Your task to perform on an android device: Open TrailLink app and search for trails near 98101 and sort by distance and Set the Trail Length up to 15 miles
Image 0: 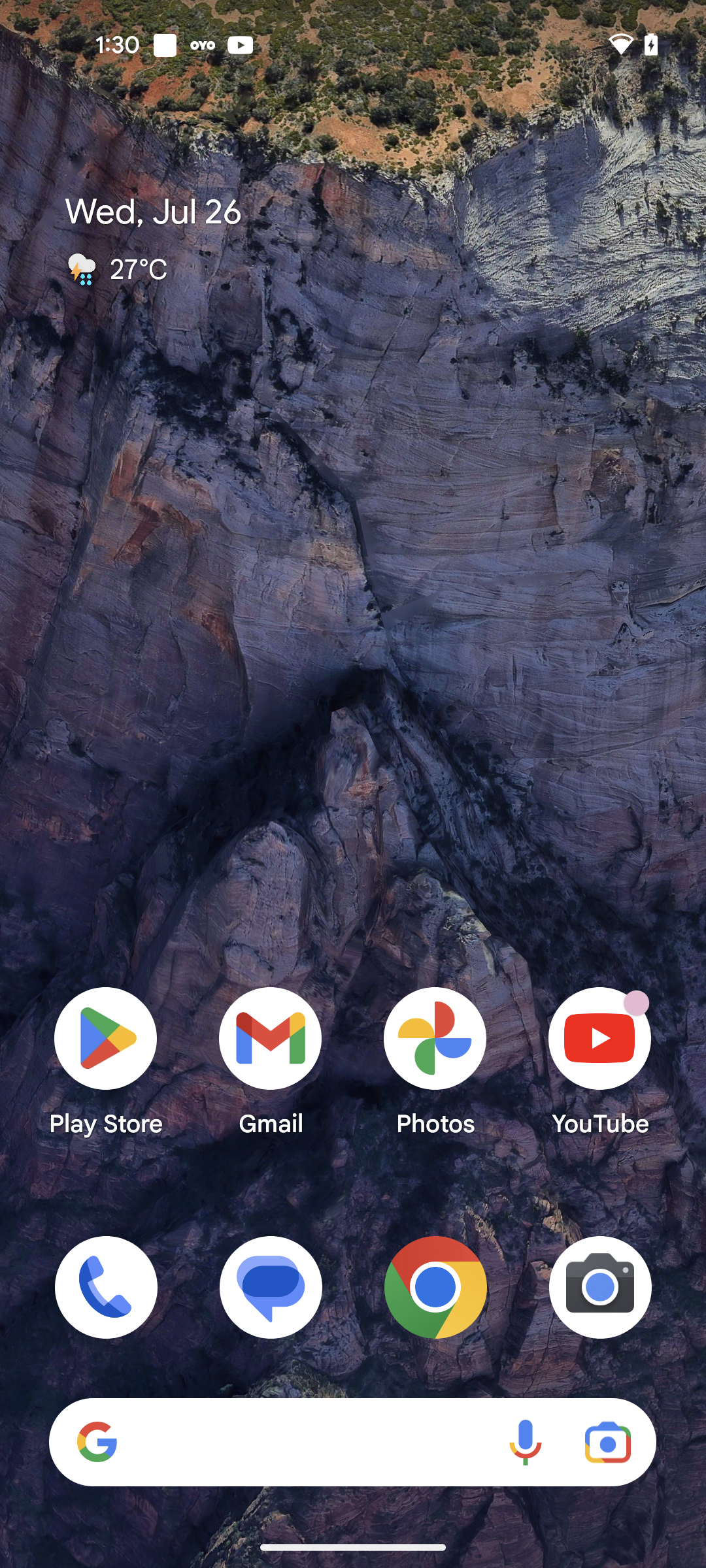
Open TrailLink app
Step 0: open app "TrailLink"
Image 1: 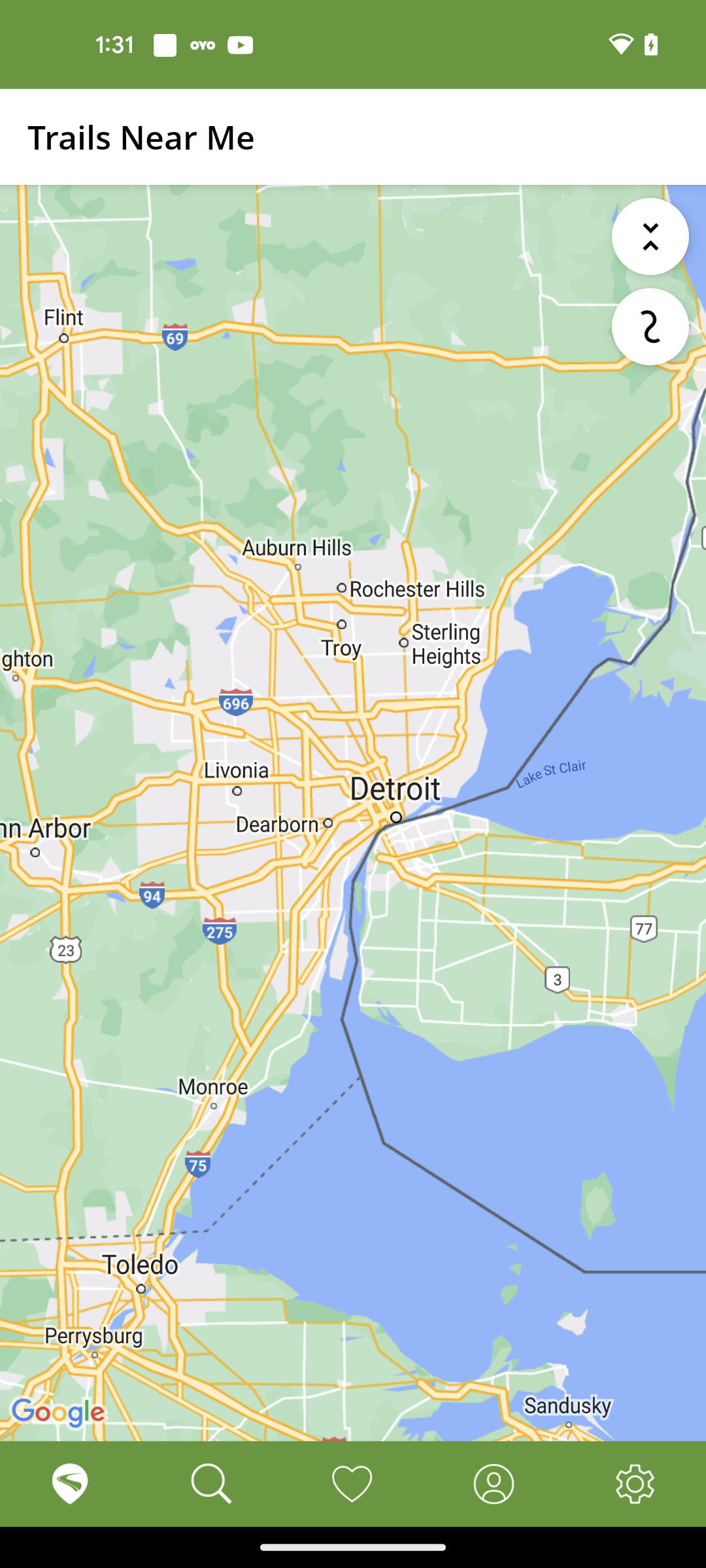
Go to the Search tab at the bottom of the screen
Step 1: click (206, 1486)
Image 2: 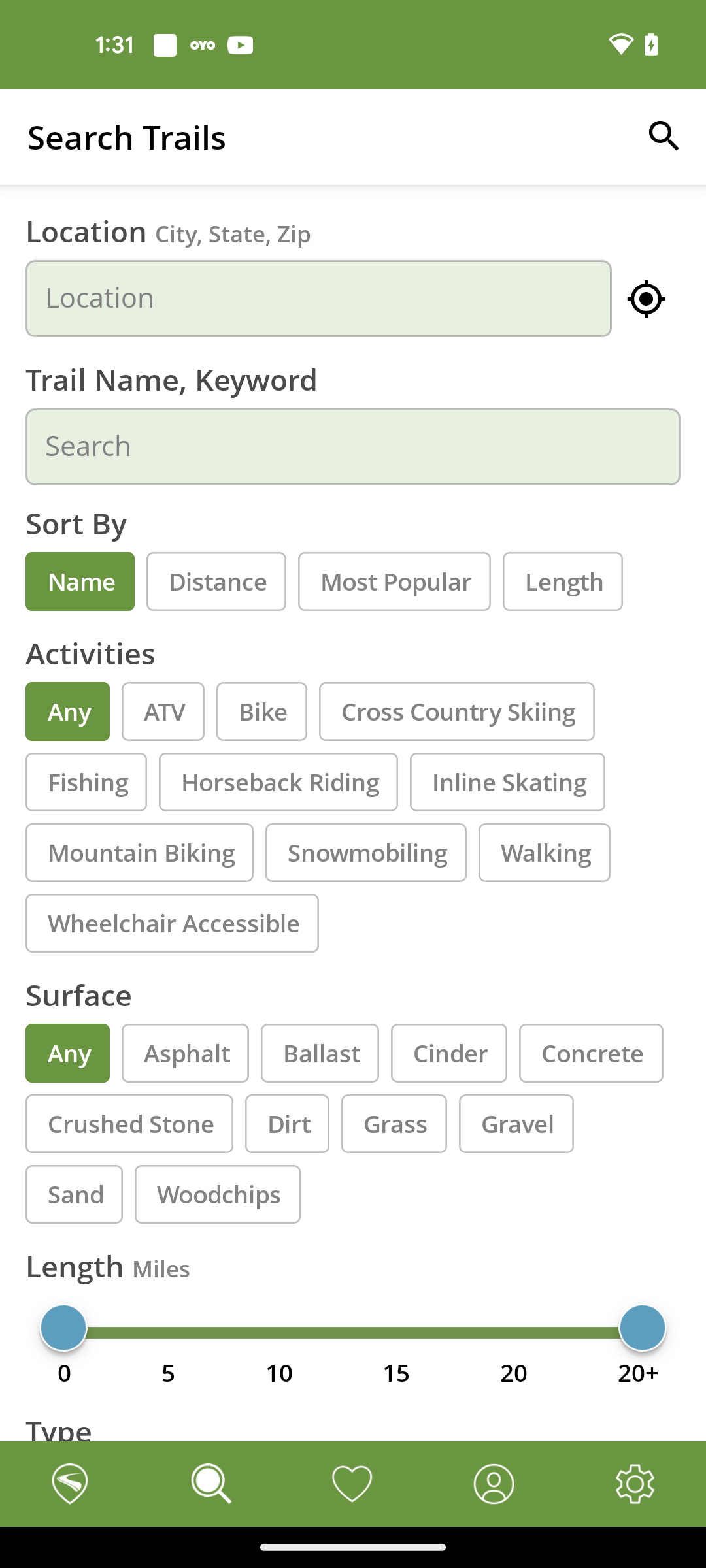
Click on the Location Search bar
Step 2: click (318, 299)
Image 3: 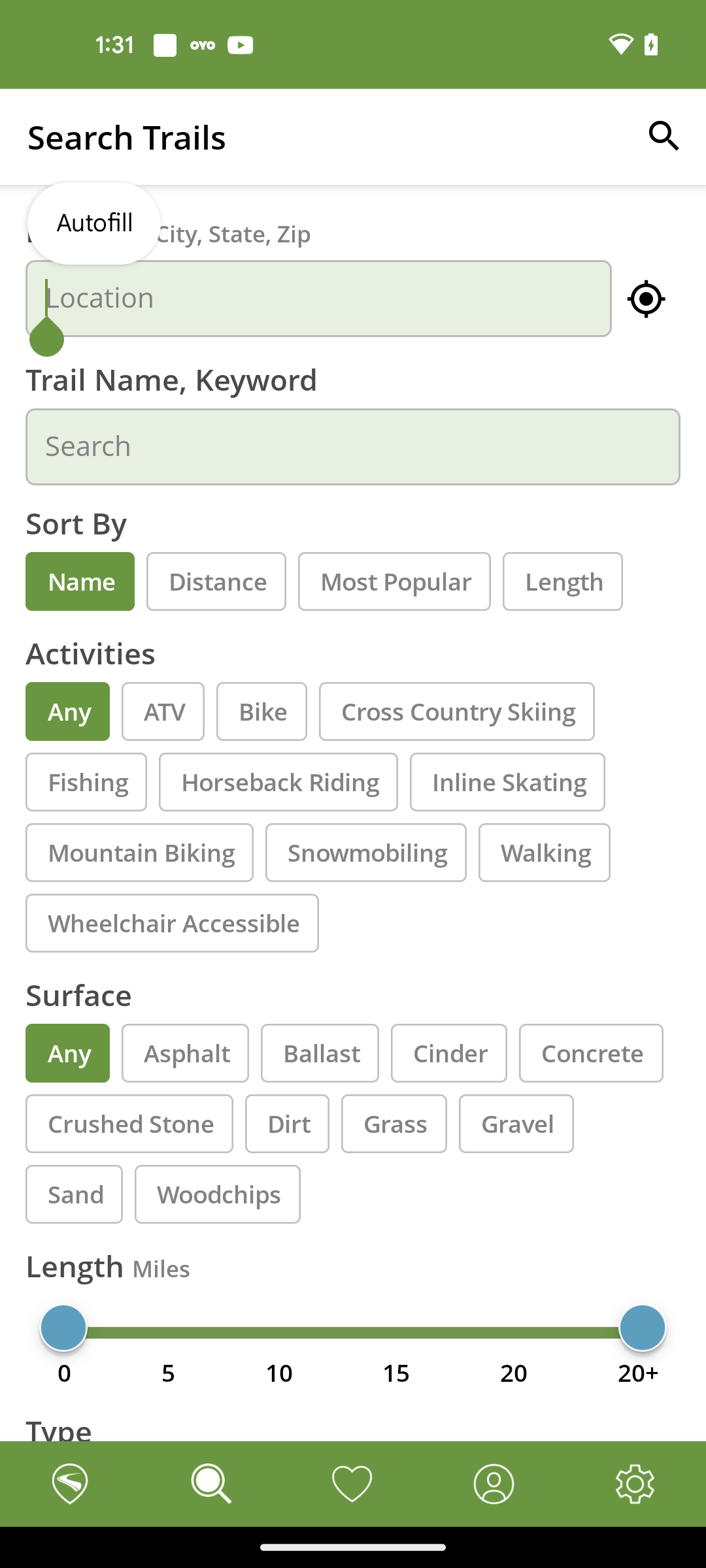
Search for Zip code 98101
Step 3: type "98101"
Image 5: 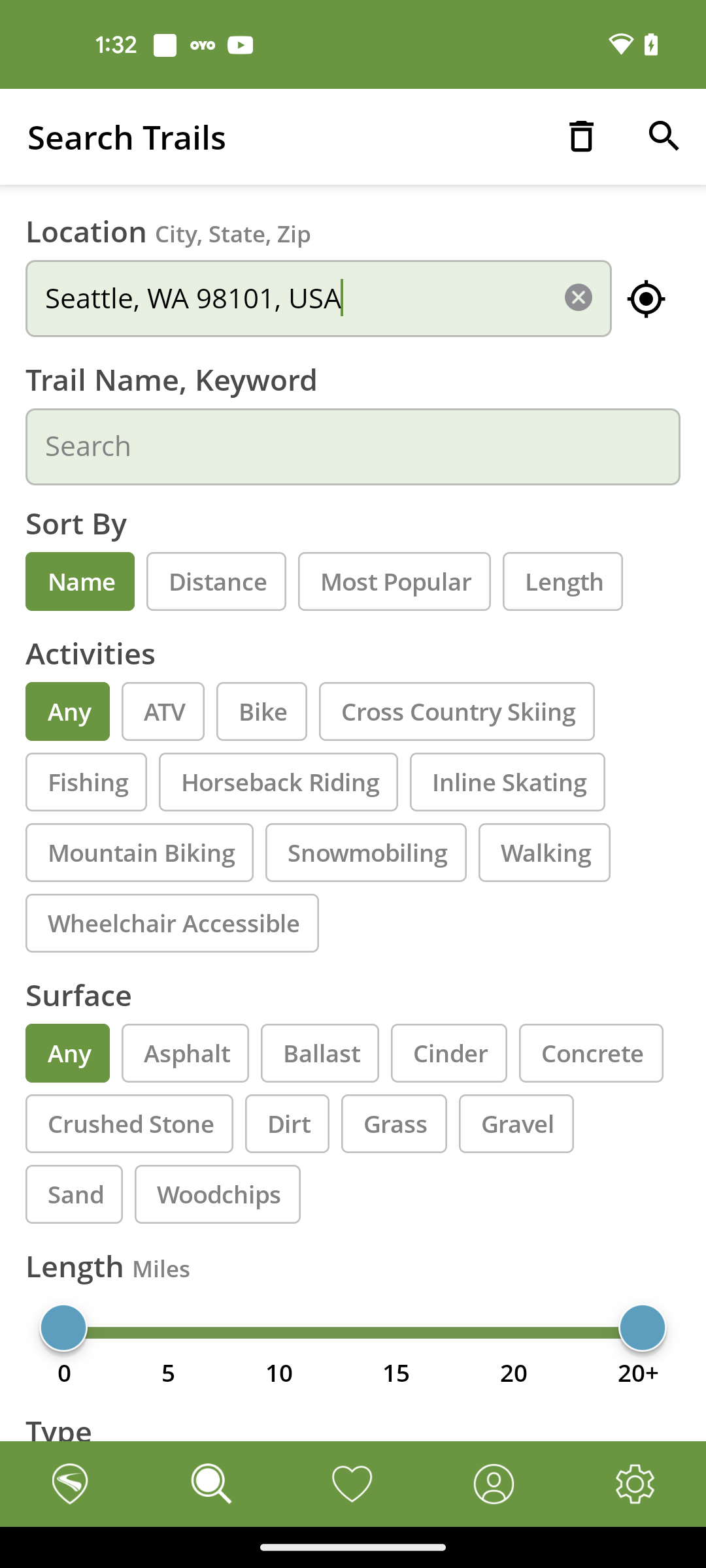
Select the Distance option Under sort by
Step 5: click (216, 581)
Image 7: 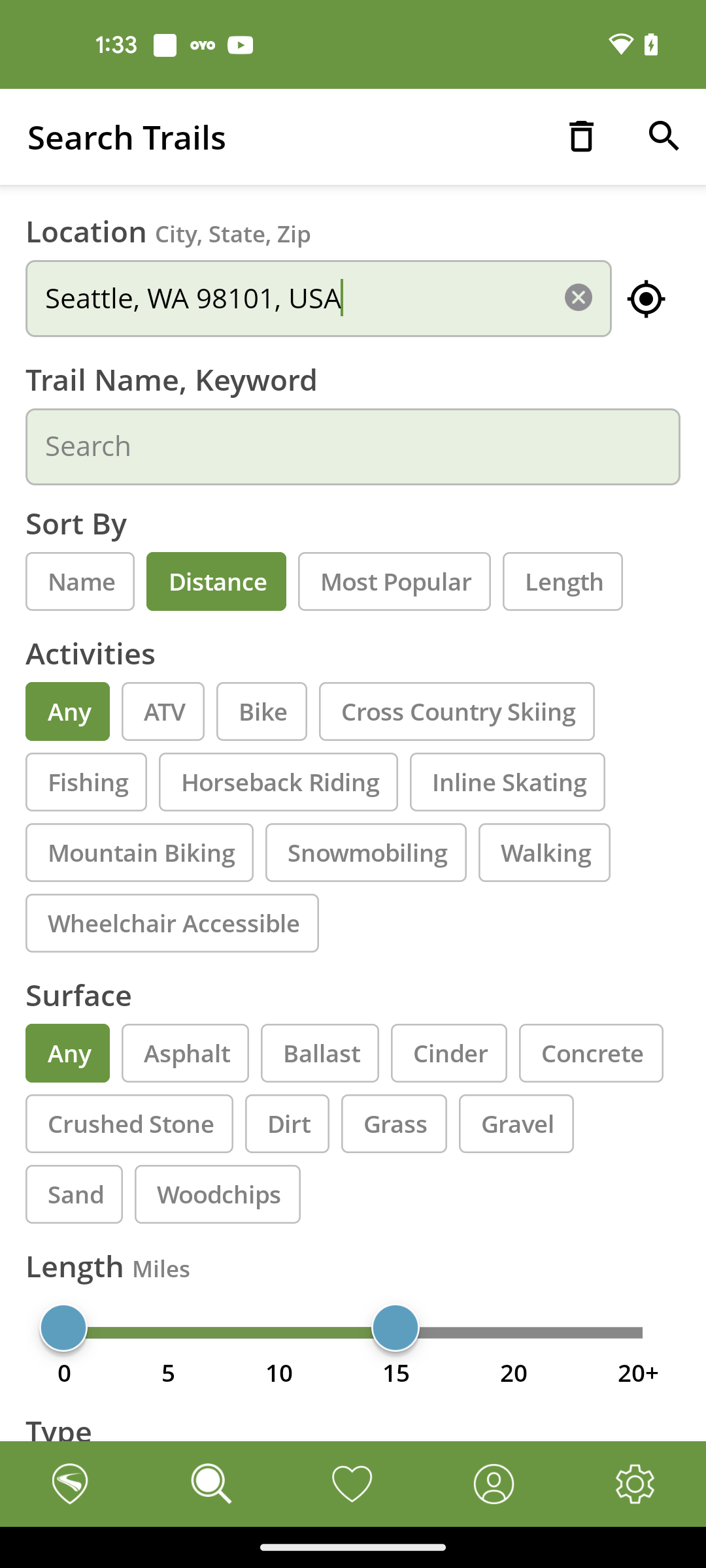
Click on the search icon at the top right corner of the screen
Step 7: click (664, 137)
Image 8: 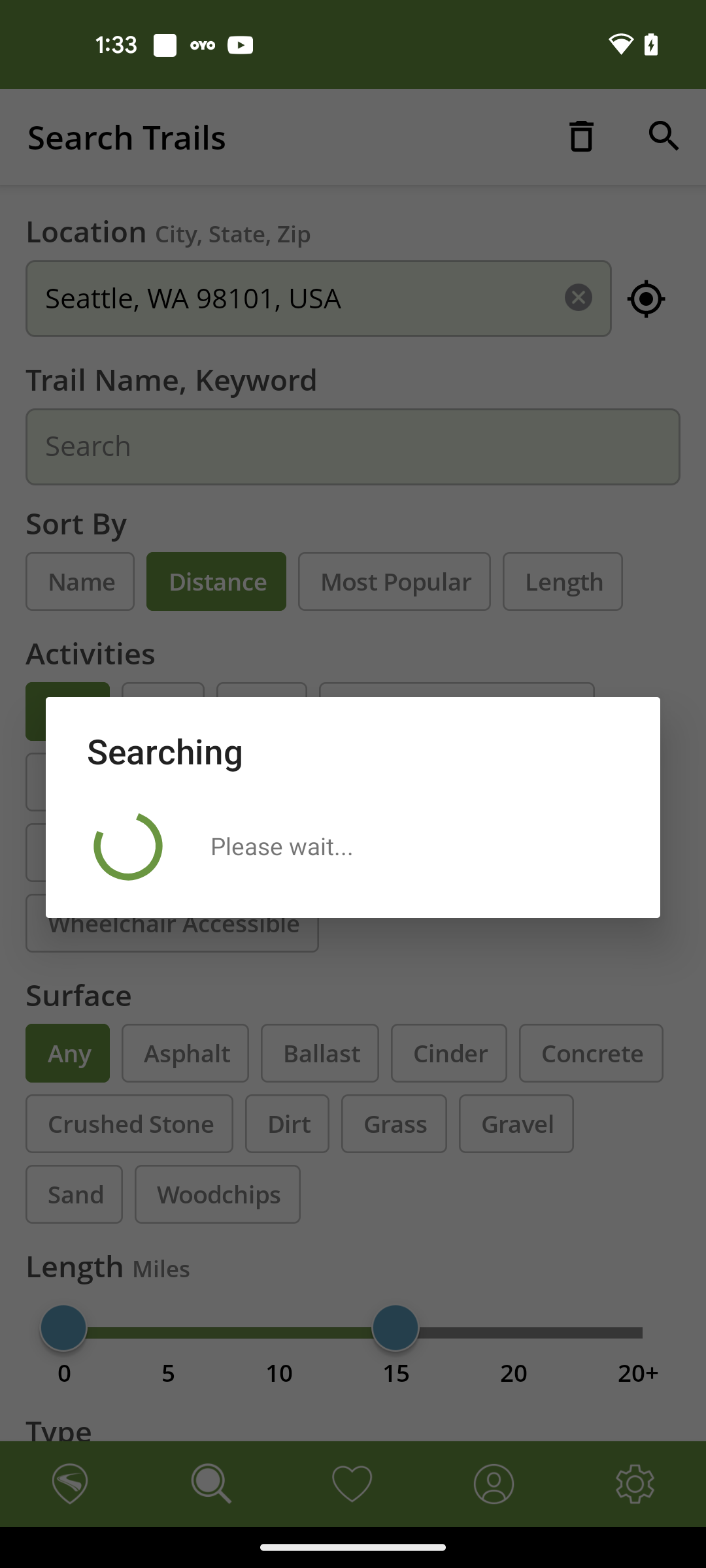
Click on the search icon at the top right corner of the screen
Step 8: wait